Your task to perform on an android device: The current theme is affecting the eyes, so I really like the night 1 (True Black) theme and want to apply the same.
Image 0: 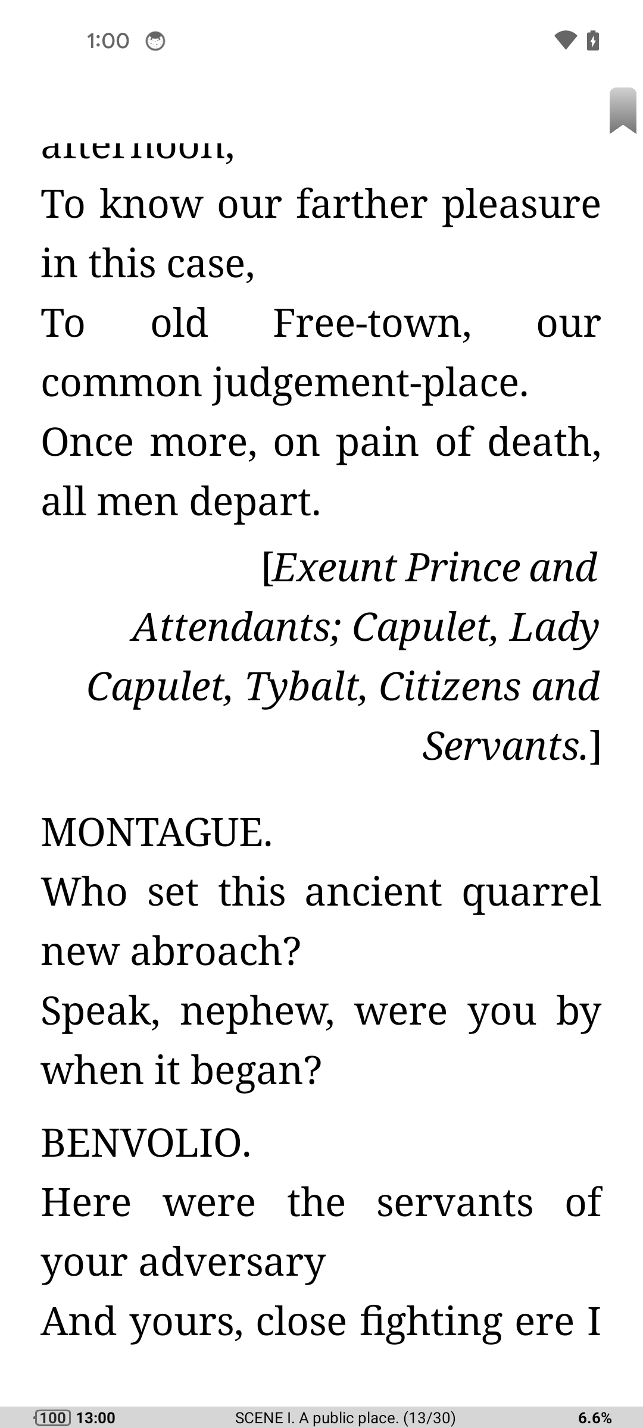
Tap on the mid of the screen
Step 0: click (321, 714)
Image 1: 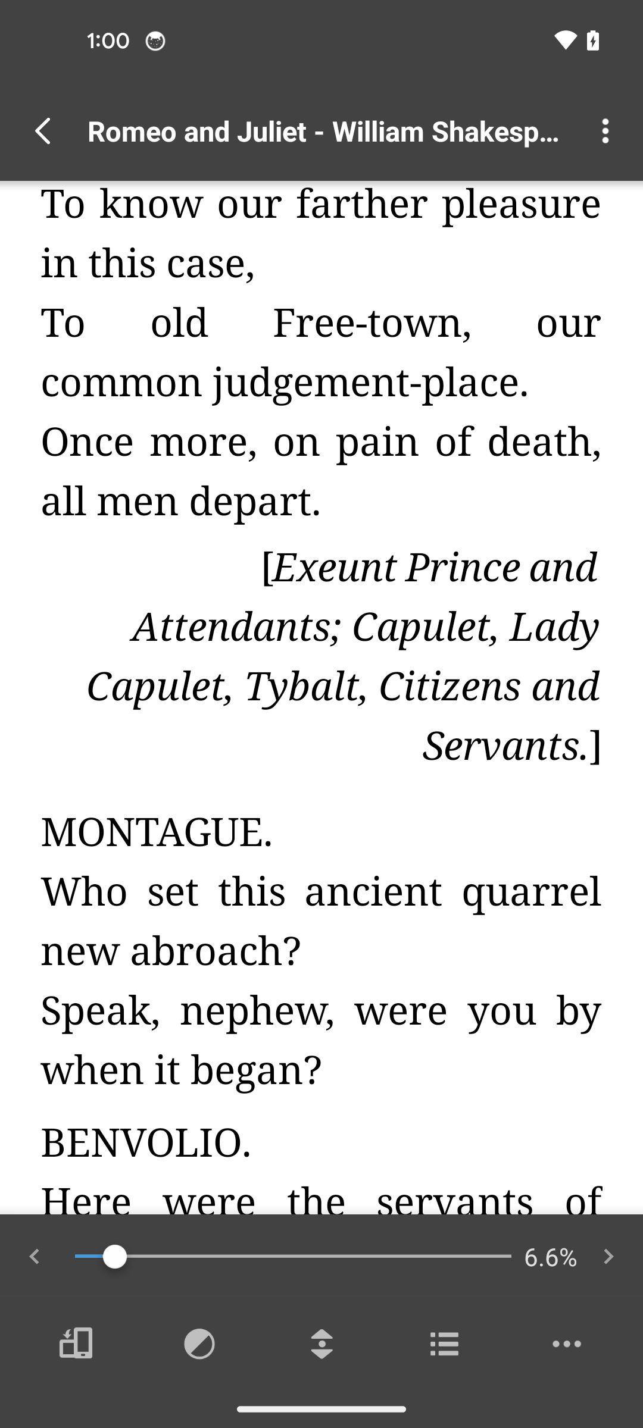
Tap on the three dots icon at the top right corner of the screen
Step 1: click (605, 131)
Image 2: 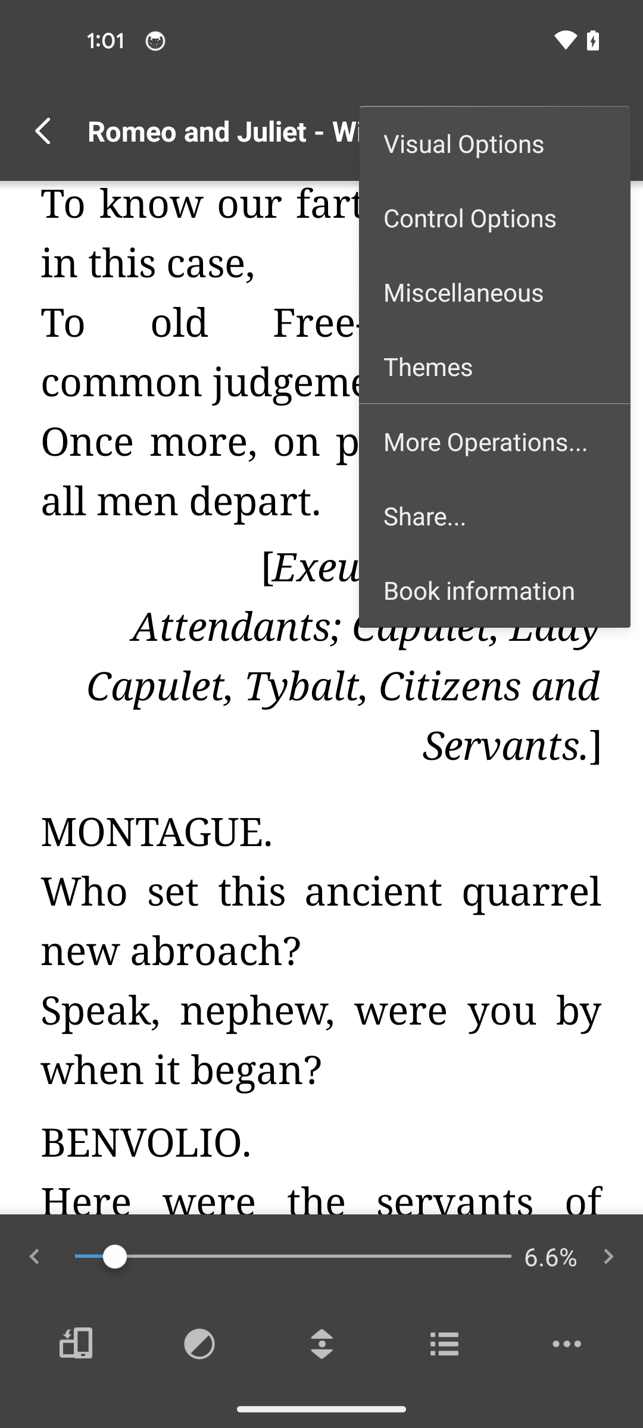
Tap on the themes option
Step 2: click (494, 366)
Image 3: 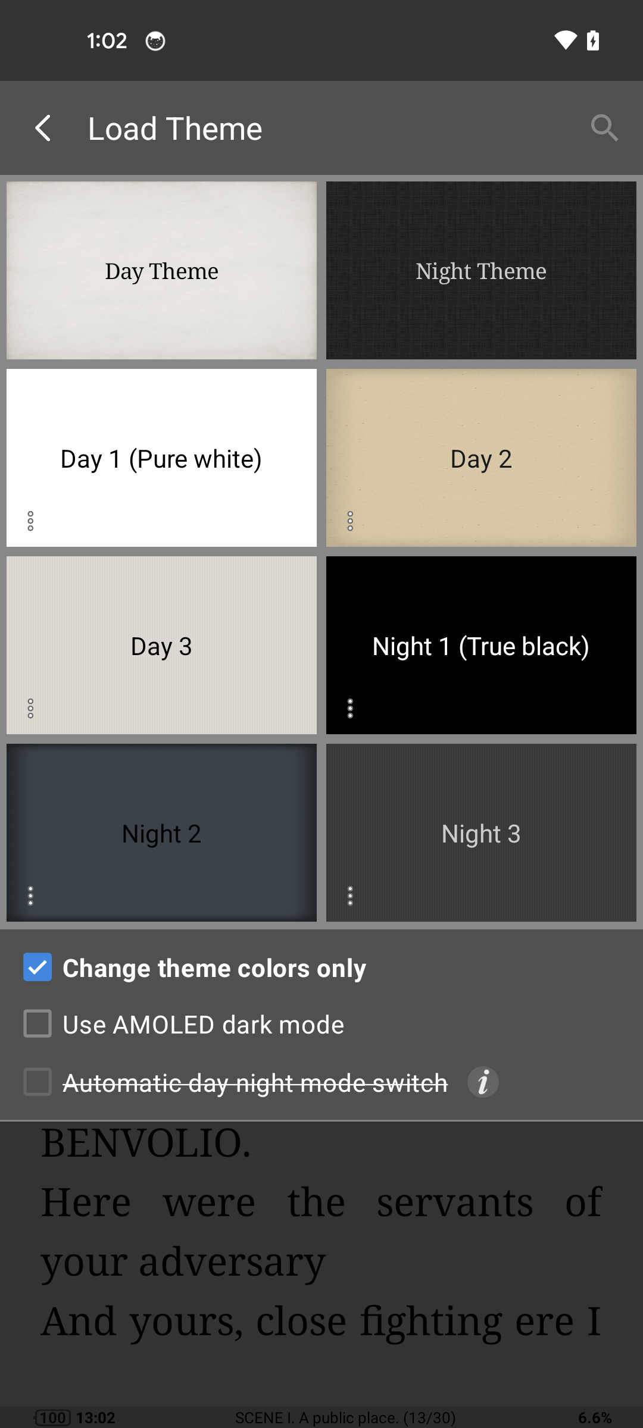
Select the night 1 true black
Step 3: click (481, 645)